Your task to perform on an android device: From the Contacts app, export the contact to my phone's storage.
Image 0: 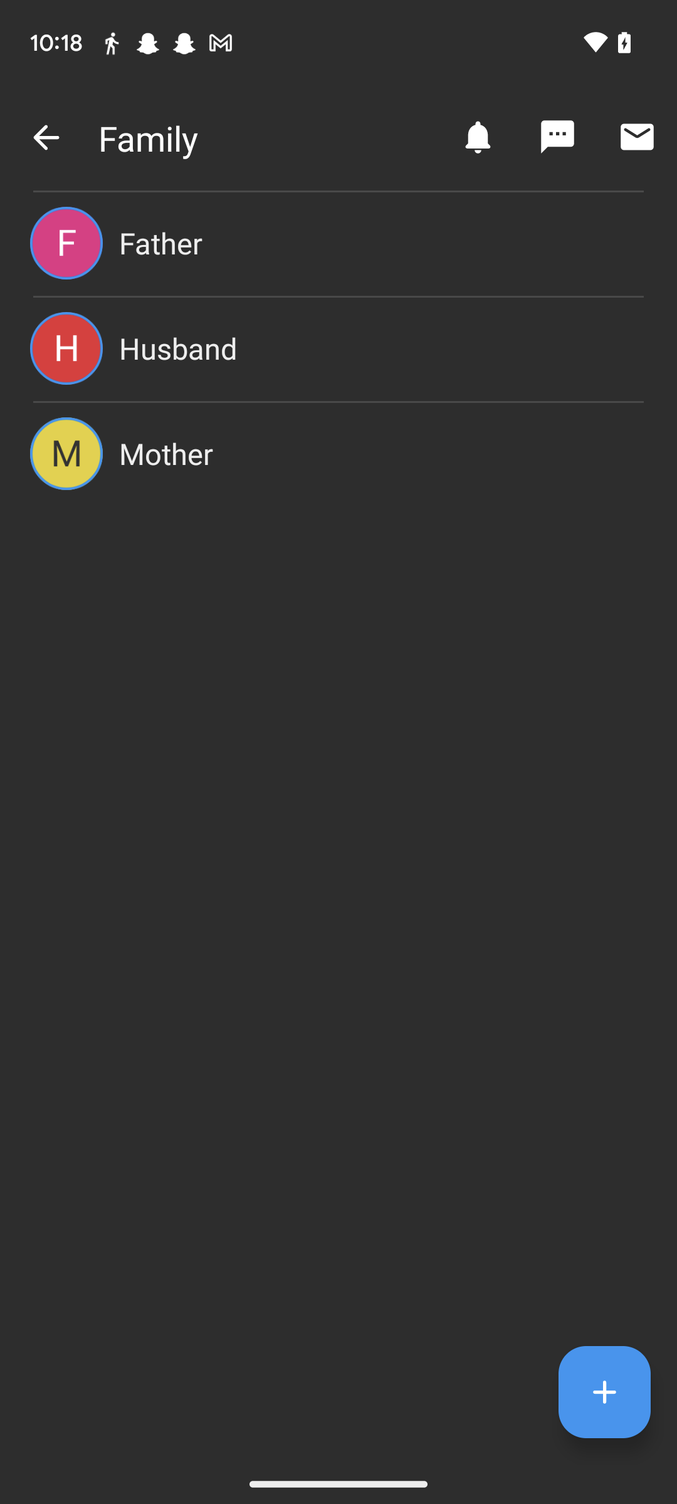
Go back to the Groups menu.
Step 0: press back button
Image 1: 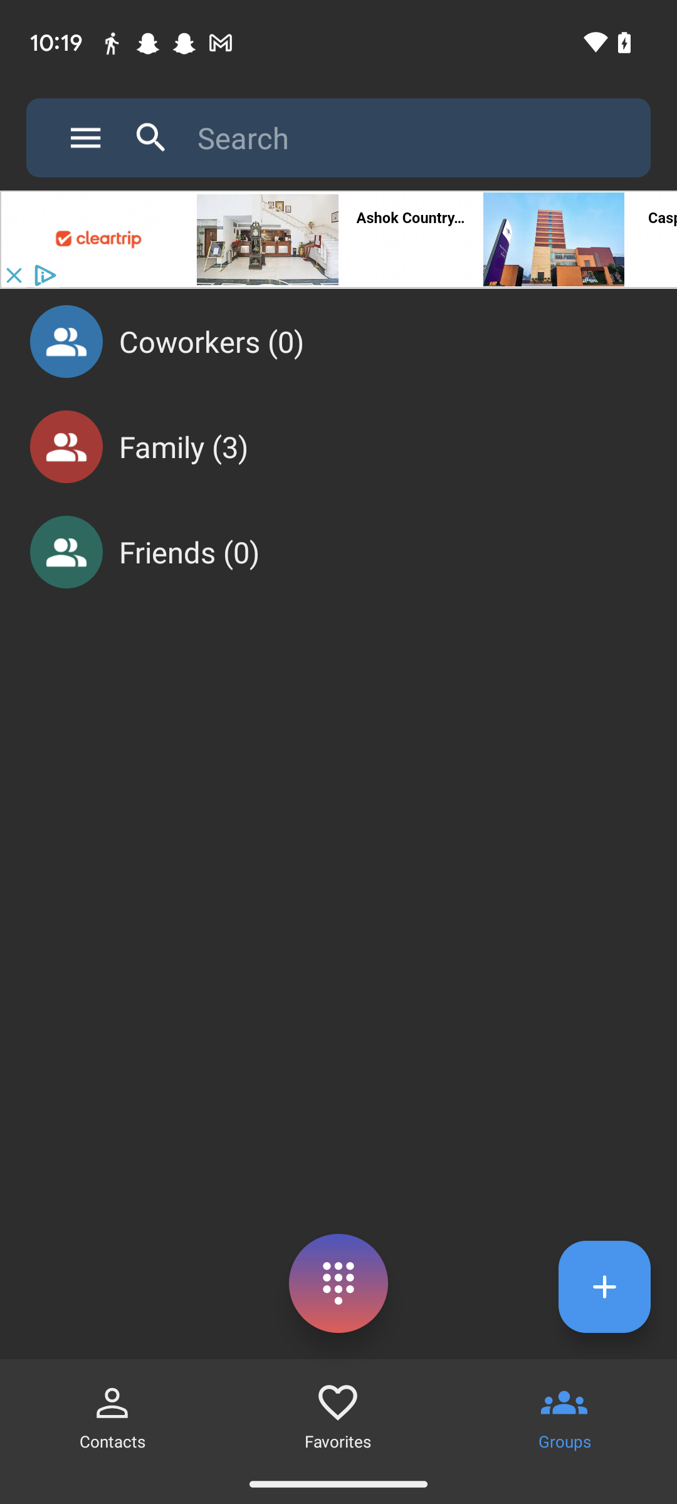
Click on the three line menu at the top-left of the screen.
Step 1: click (72, 138)
Image 3: 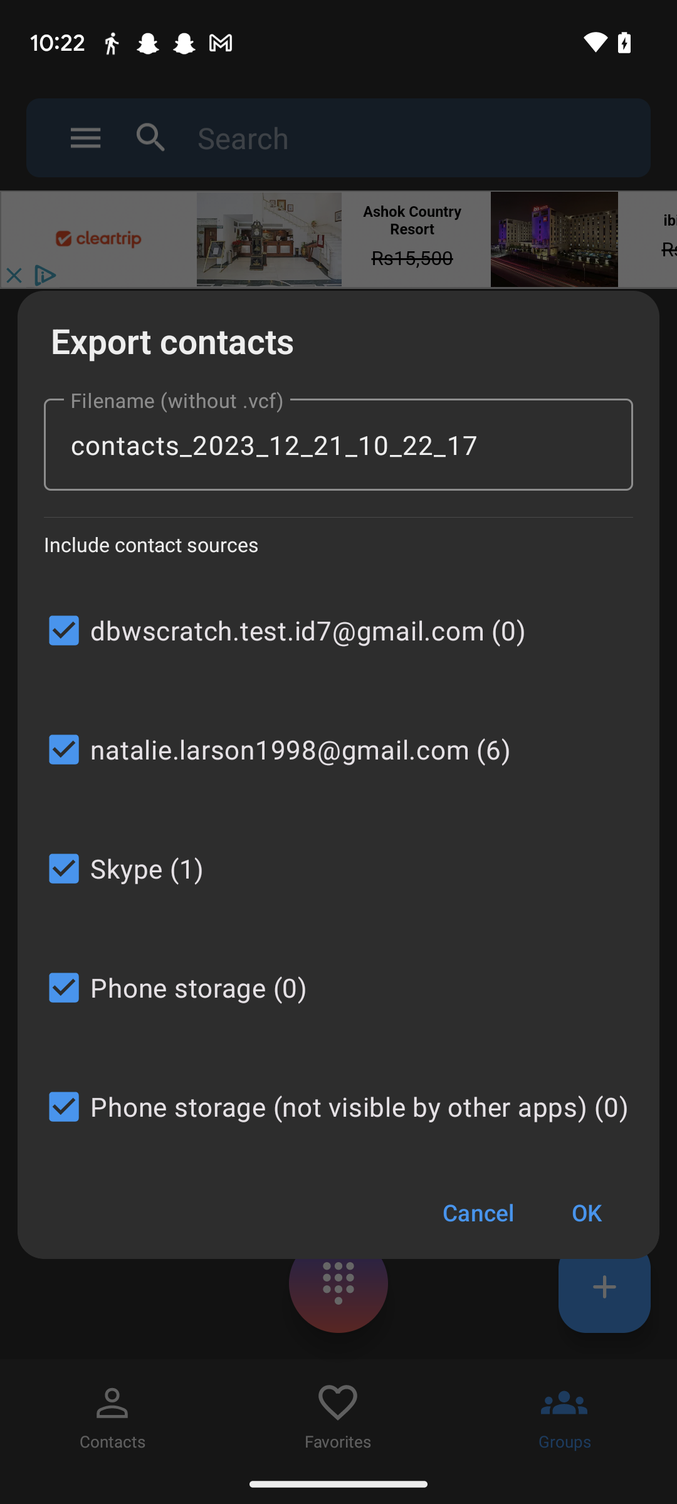
Click on OK.
Step 3: click (586, 1212)
Image 4: 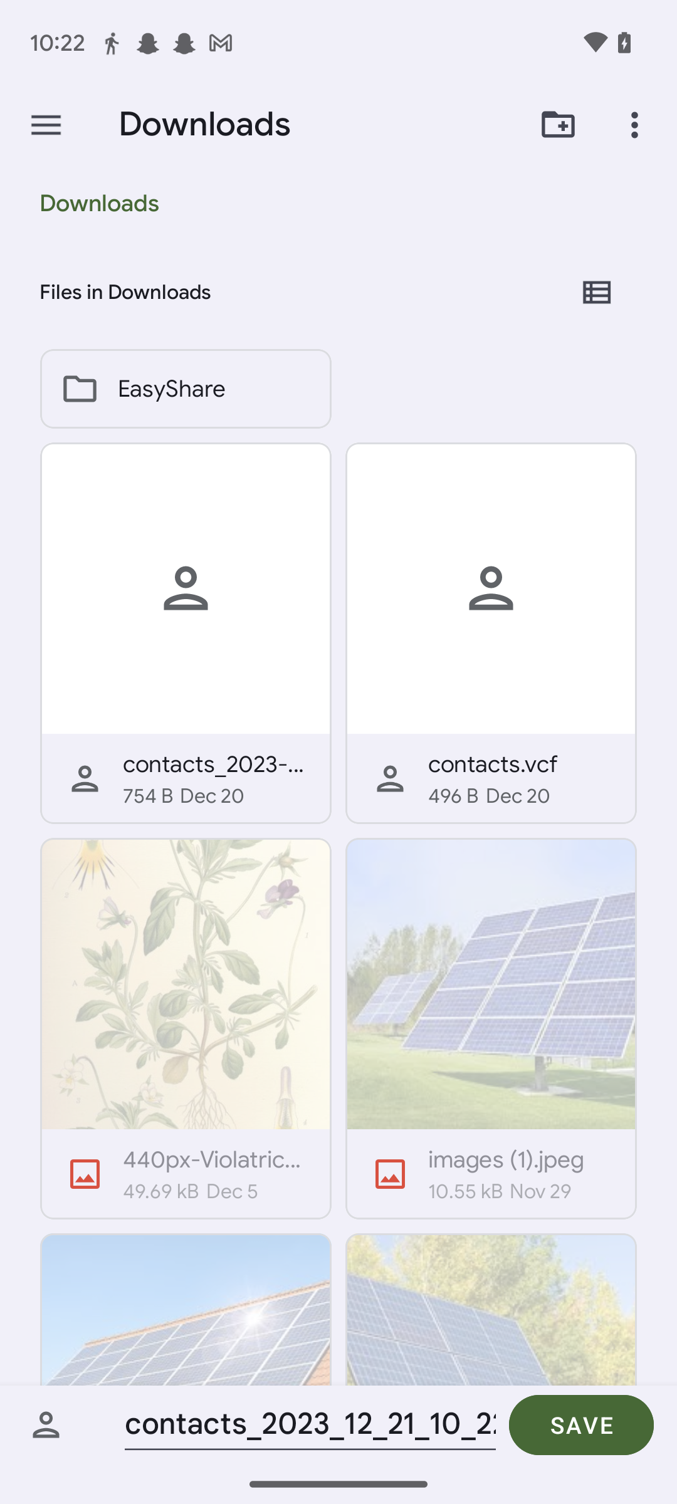
Click on the Save icon at the bottom of the screen.
Step 4: click (581, 1424)